Your task to perform on an android device: I would like to browse my favorite book, Yellow Crocus.
Image 1: 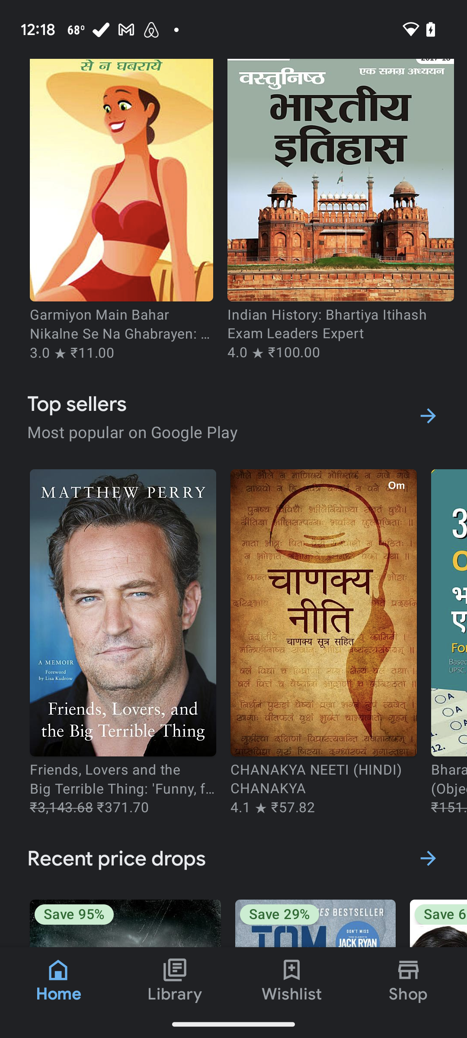
Click on Library
Step 1: click (175, 994)
Image 3: 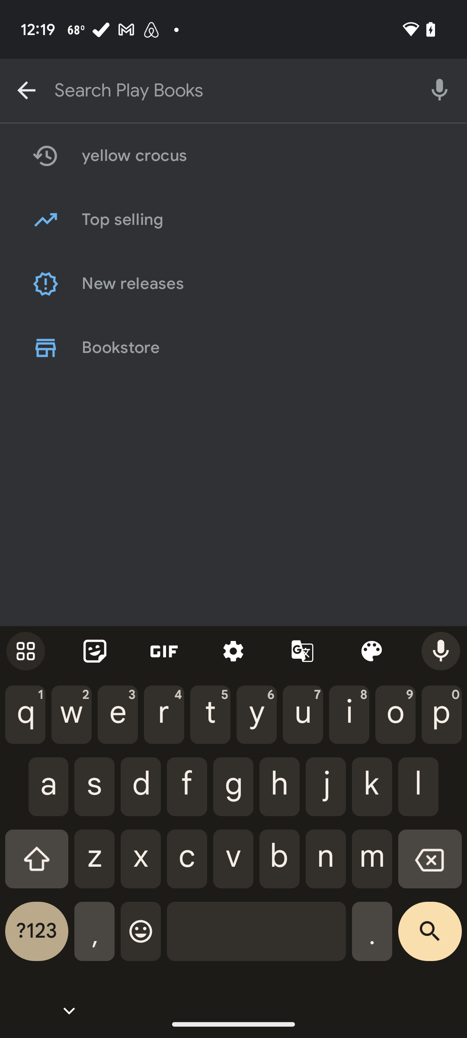
Type Yellow Crocus
Step 3: type "Yellow Crocus"
Image 4: 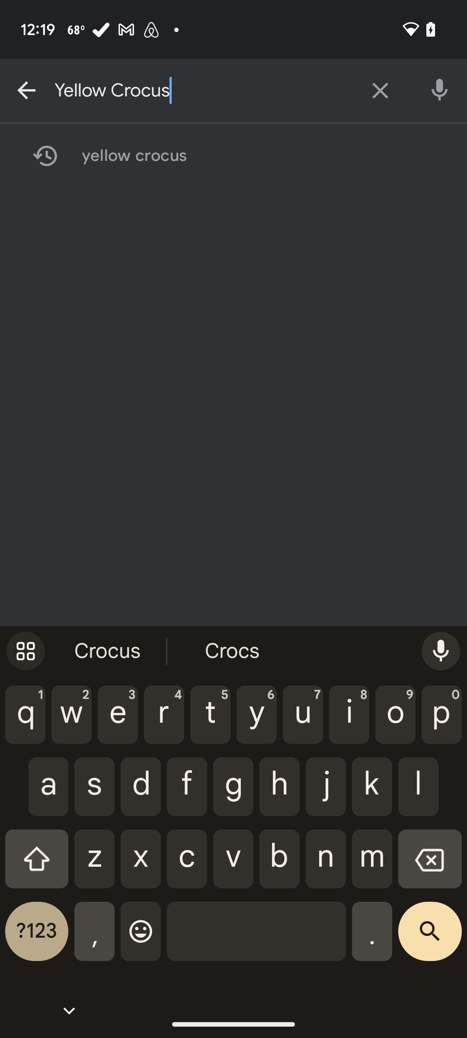
Click on the search icon
Step 4: click (430, 938)